Your task to perform on an android device: In the Flo app, Read the stories of other pregnant women to get inspiration from other women's experiences.
Image 0: 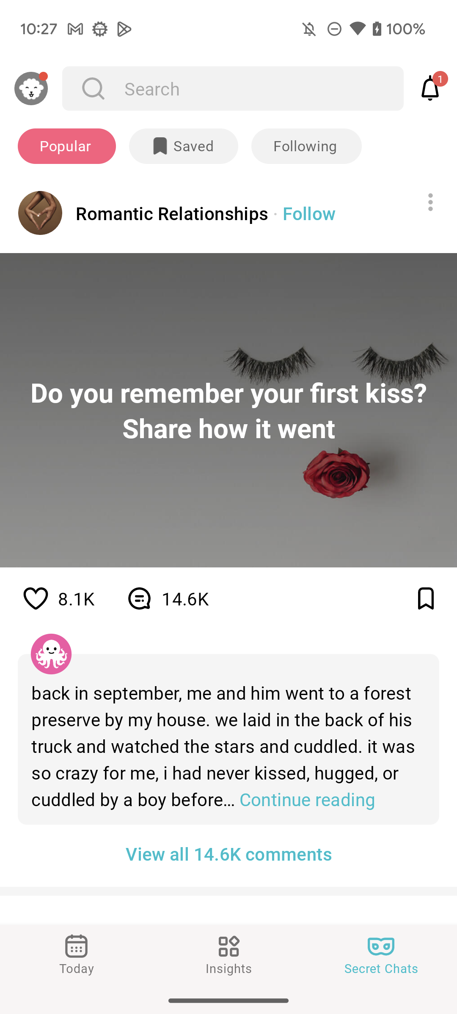
Click on the following option 
Step 0: click (306, 146)
Image 2: 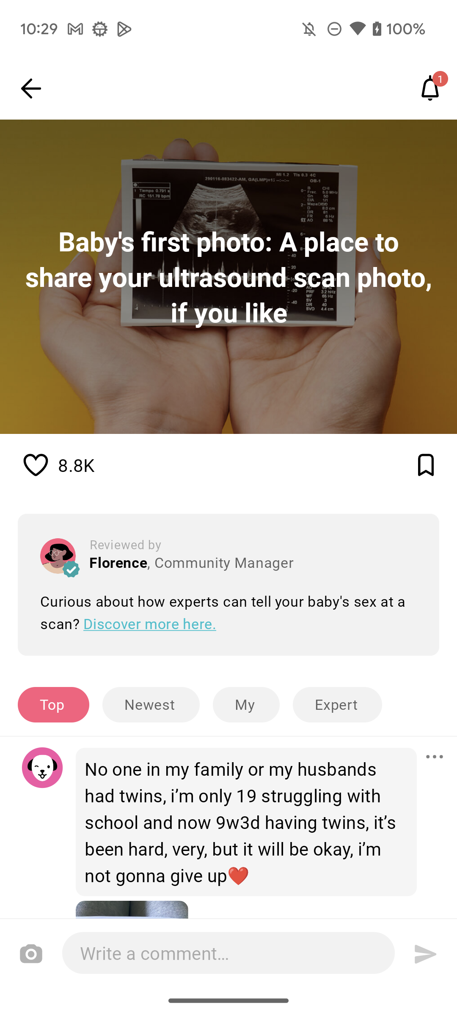
Scroll up to view the more stories of other women's pregnant
Step 2: scroll down
Image 3: 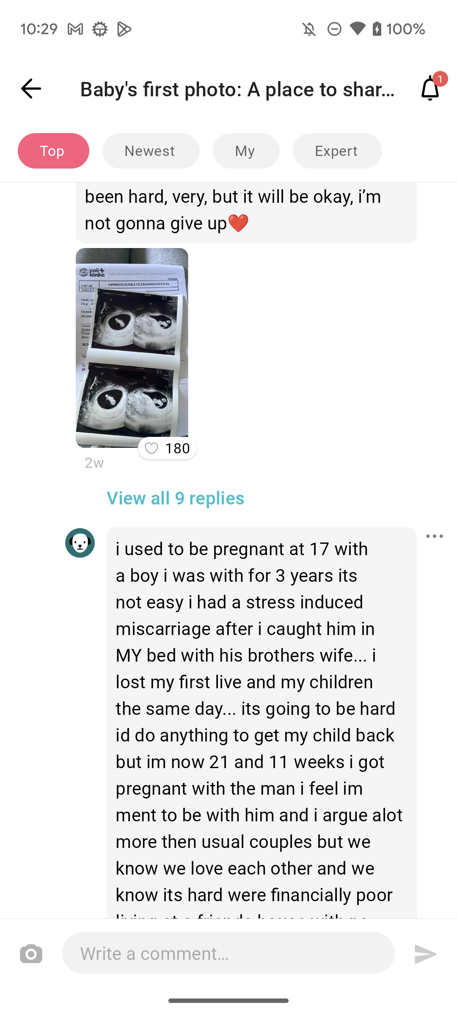
Scroll up to view the more stories of other women's pregnant
Step 3: scroll down